Your task to perform on an android device: Set the activity goals at steps 5500 and Heart point 55.
Image 0: 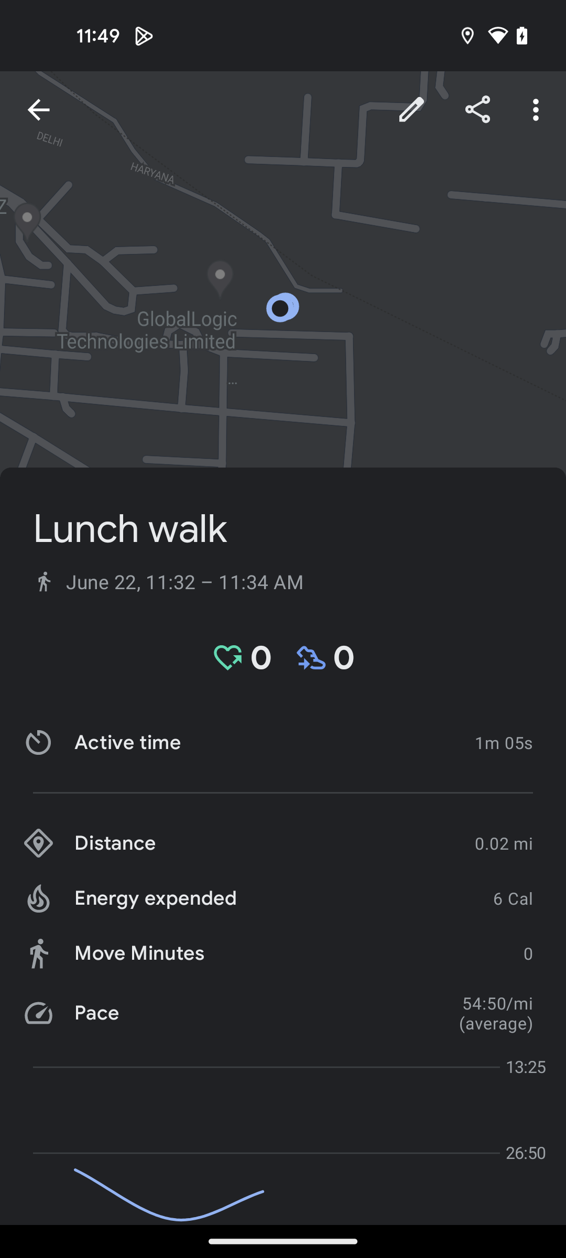
Go back to the previous screen
Step 0: press back button
Image 1: 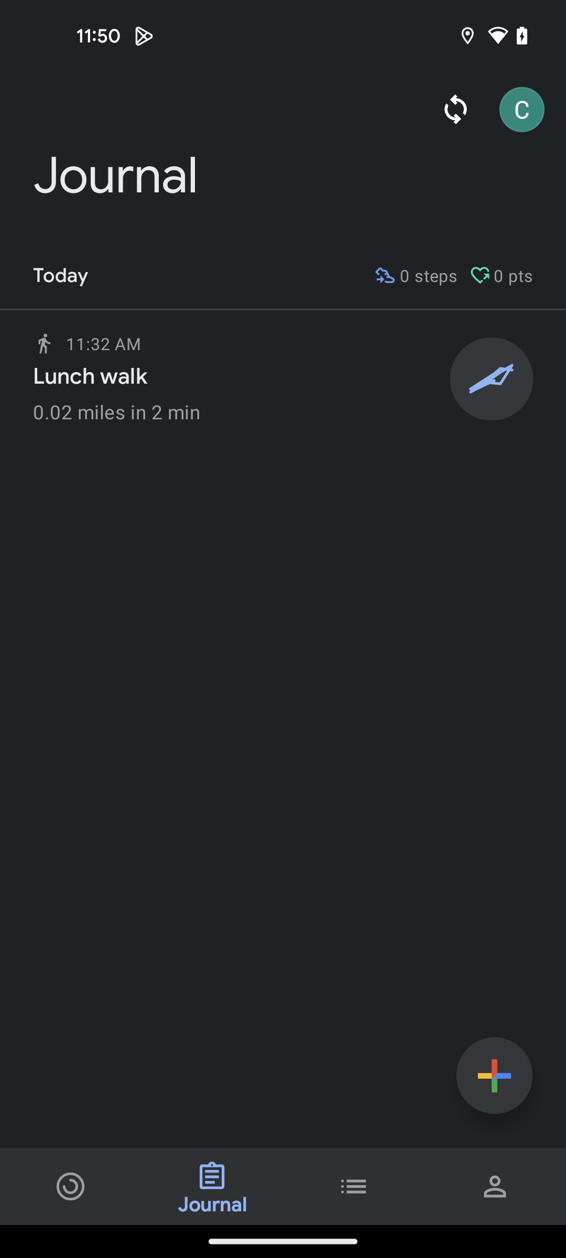
Click on Profile icon at the bottom right corner
Step 1: click (495, 1186)
Image 2: 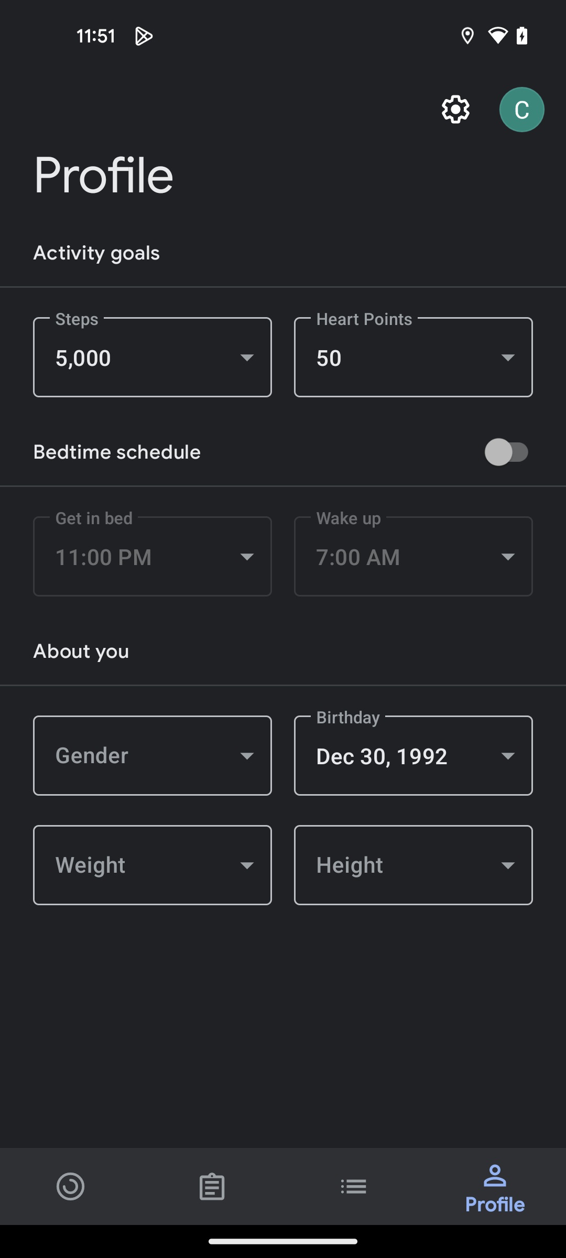
Click on the Steps drop-down section.
Step 2: click (153, 357)
Image 4: 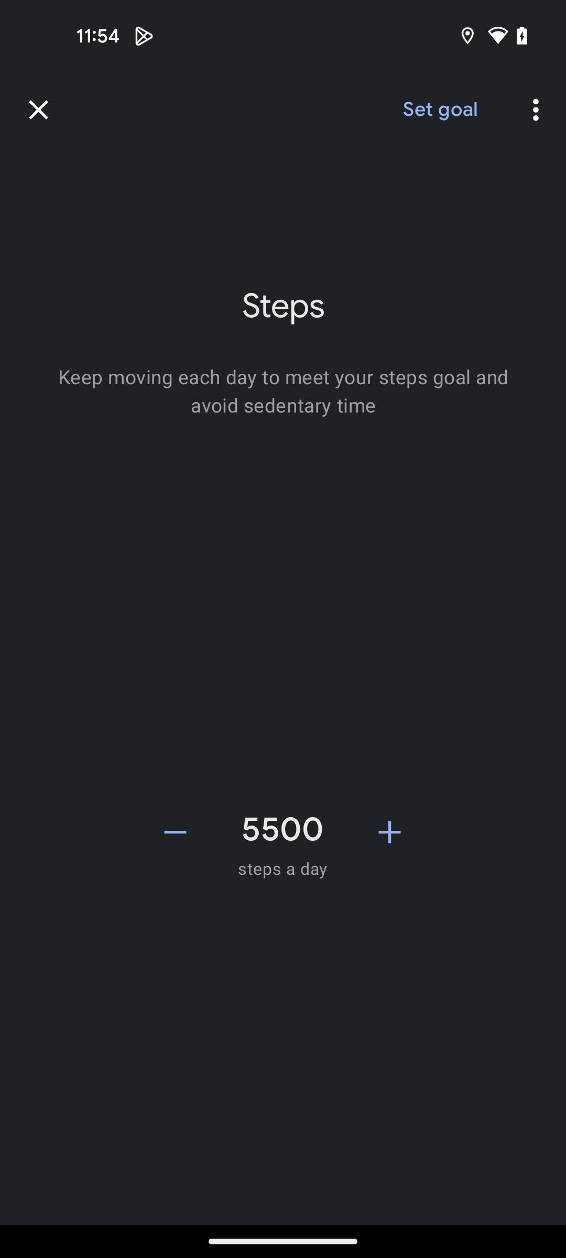
Click on Set goal at the top right
Step 4: click (440, 110)
Image 5: 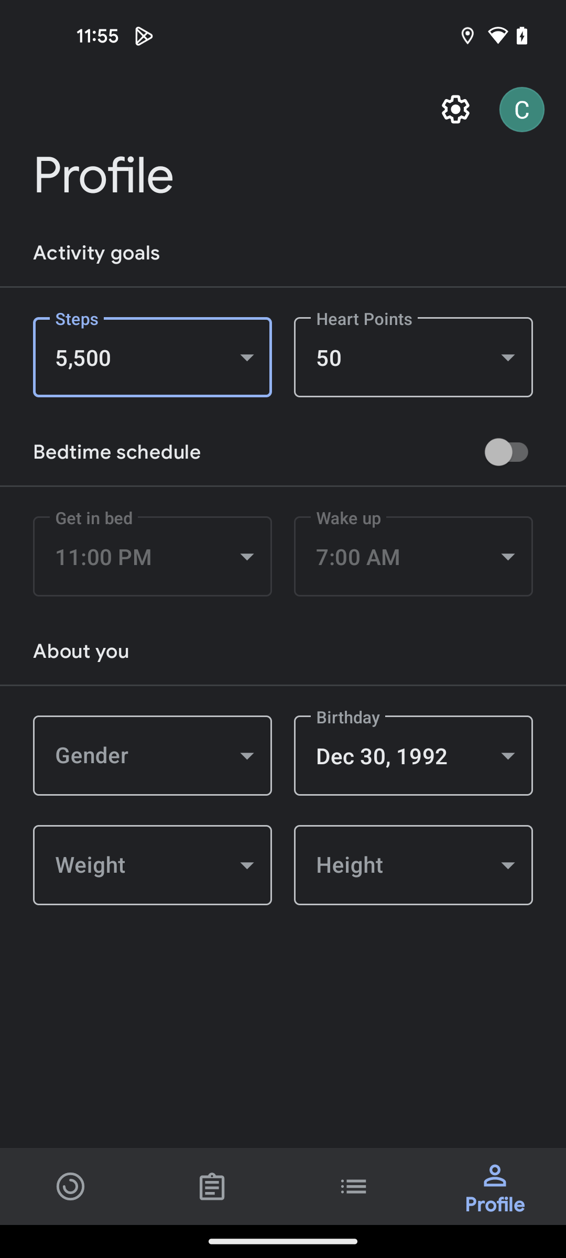
Click on the Heart Points drop-down section.
Step 5: click (413, 357)
Image 6: 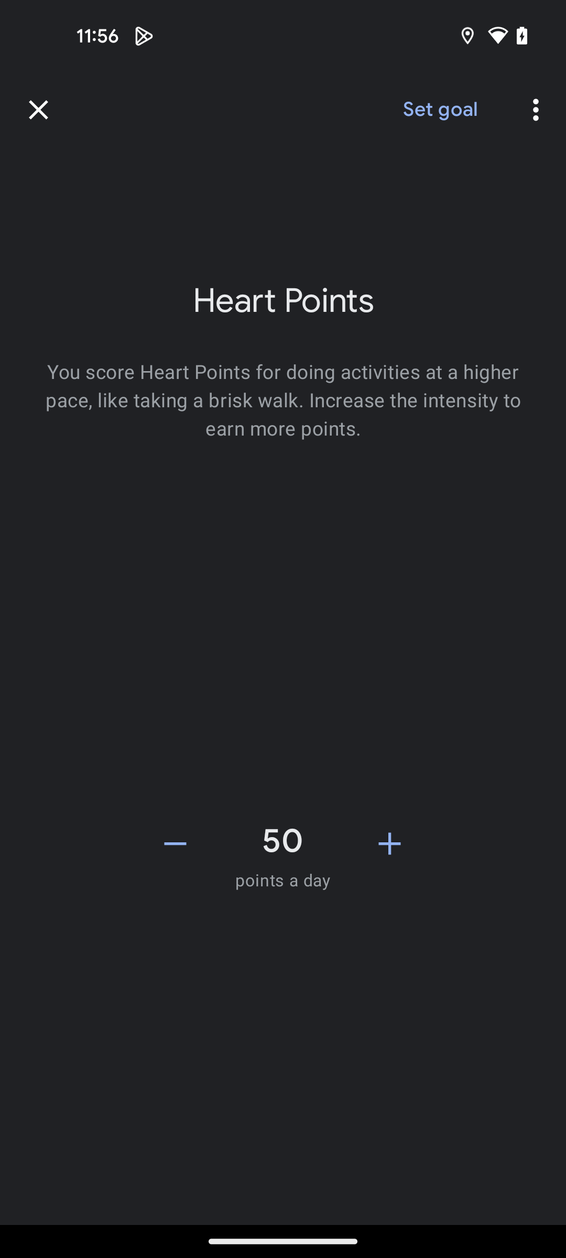
Click on plus icon to add 5 points
Step 6: click (389, 843)
Image 7: 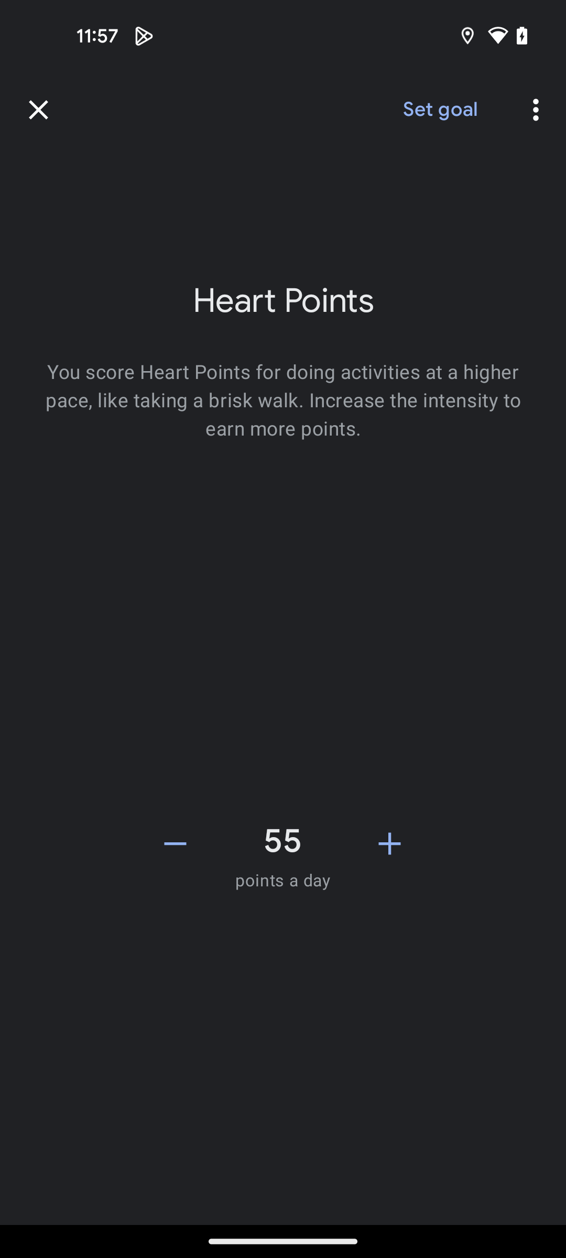
Click on Set goal at the top right
Step 7: click (440, 110)